Your task to perform on an android device: I want to add Shoes to my wishlist so that I can buy it later.
Image 1: 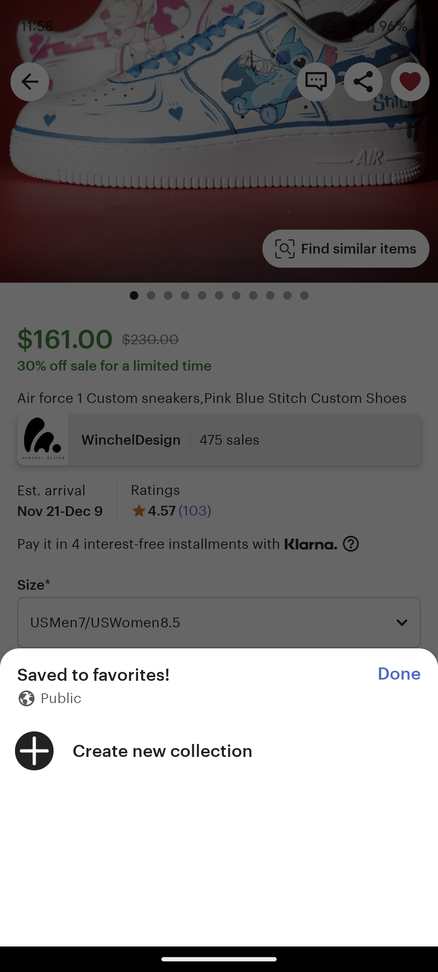
Click on the done option on the screen.
Step 1: click (399, 674)